Your task to perform on an android device: On the Expedia app, search for the things to do in Berlin during my trip from December 17th to December 21st.
Image 1: 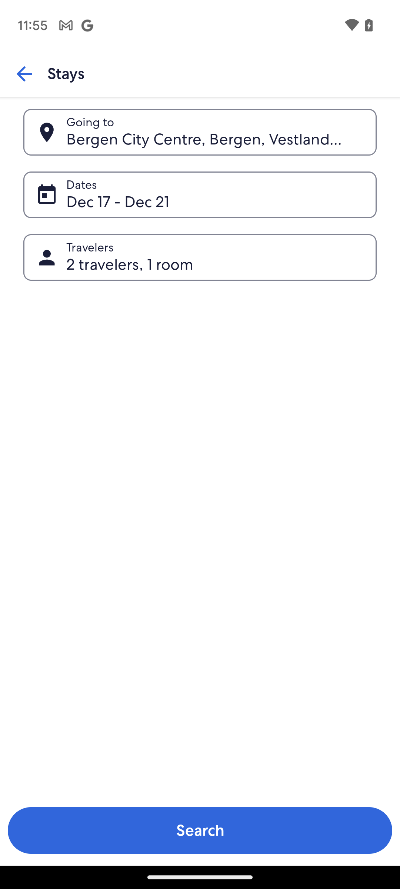
Go back to the home screen of the app.
Step 1: press back button
Image 2: 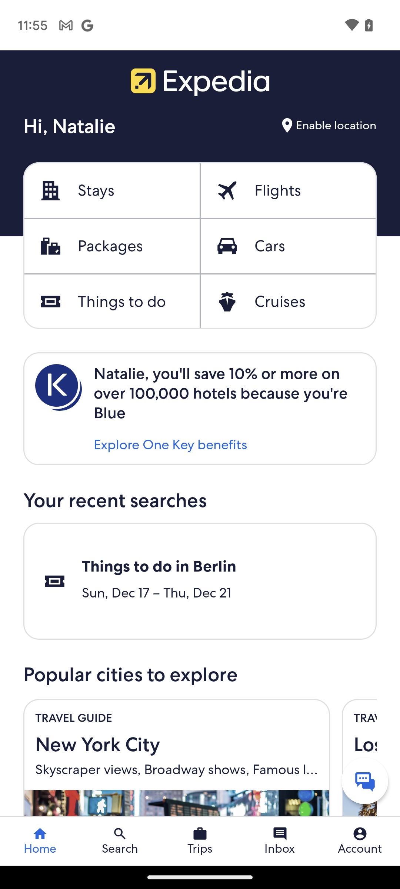
Click on the Things to do icon.
Step 2: click (121, 302)
Image 3: 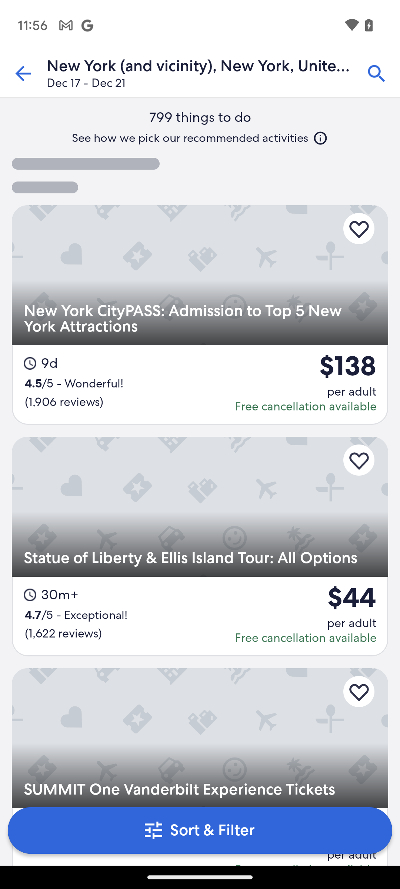
Click on the search icon at the top of the screen.
Step 3: click (376, 74)
Image 4: 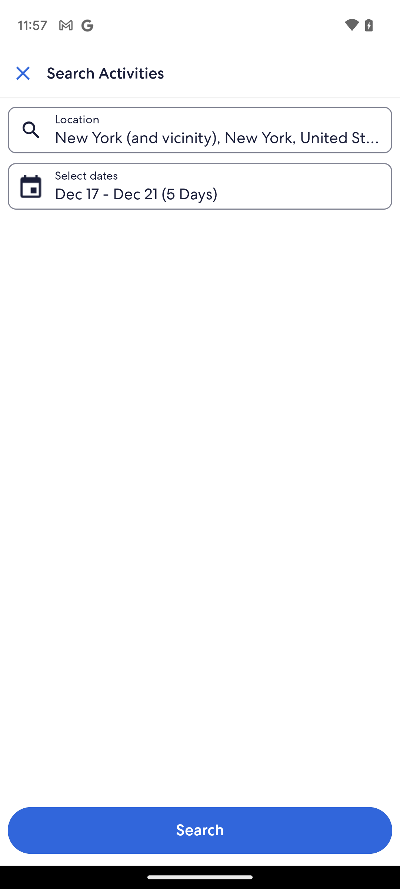
Click on the Location tab.
Step 4: click (217, 130)
Image 5: 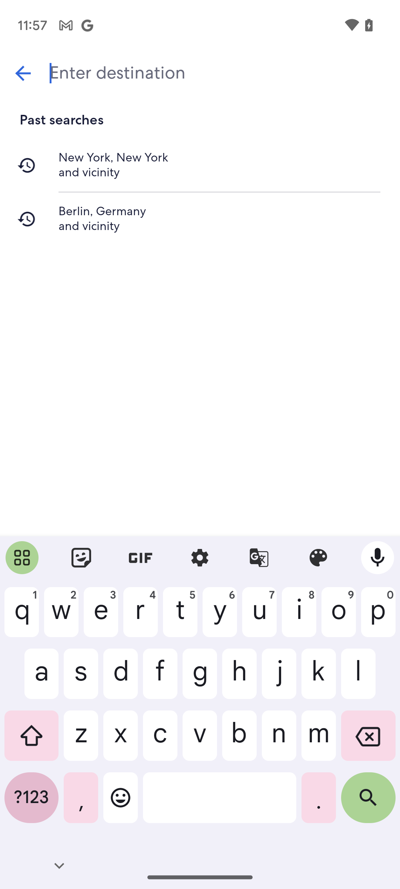
Type in Berlin.
Step 5: type "Berlin"
Image 6: 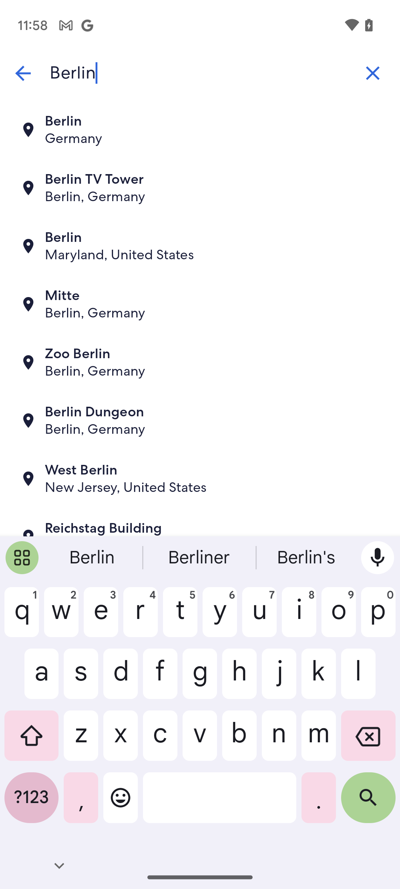
Click on the first location in search results.
Step 6: click (214, 130)
Image 7: 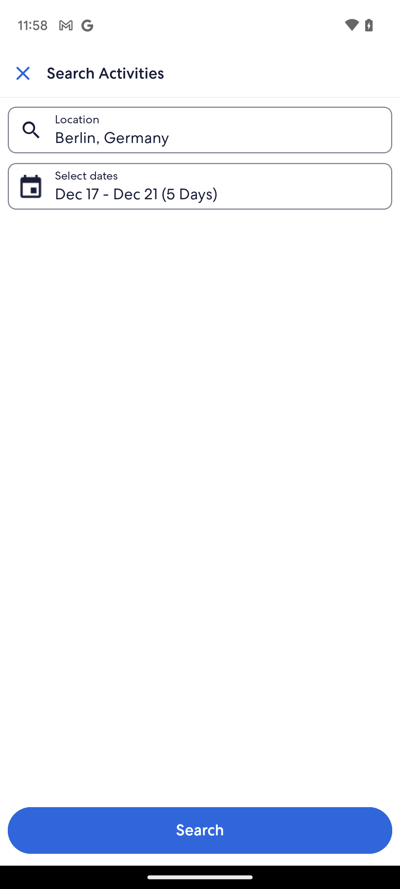
Click on the Search tab at the bottom of the screen.
Step 7: click (200, 830)
Image 8: 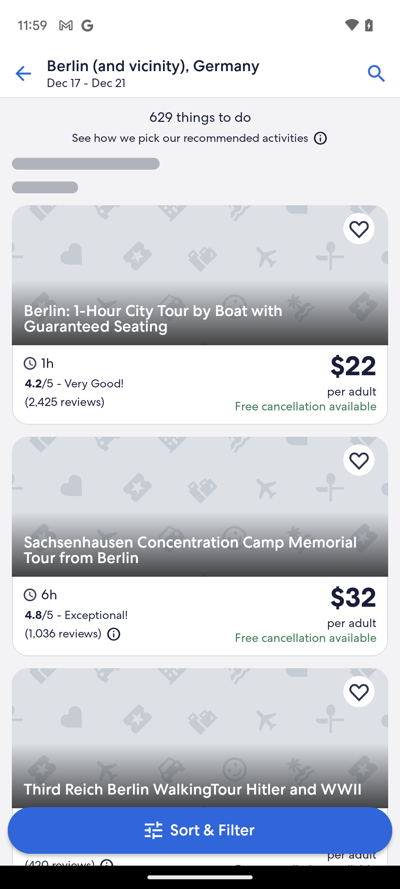
Click on the Search tab at the bottom of the screen.
Step 8: wait